Your task to perform on an android device: Enter the starting location "Roxy Hotel New York and the train station, World Trade Center, and track the direction by bicycle.
Image 0: 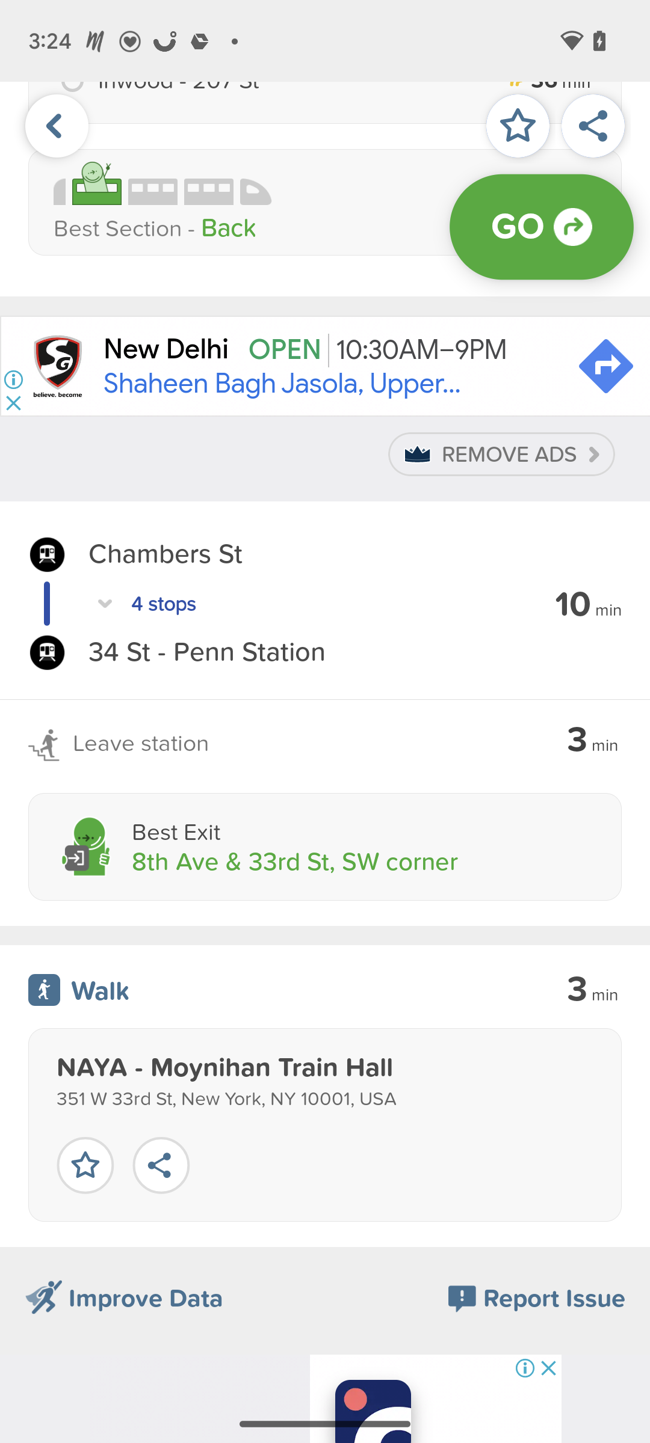
go back to the previous screen
Step 0: press back button
Image 1: 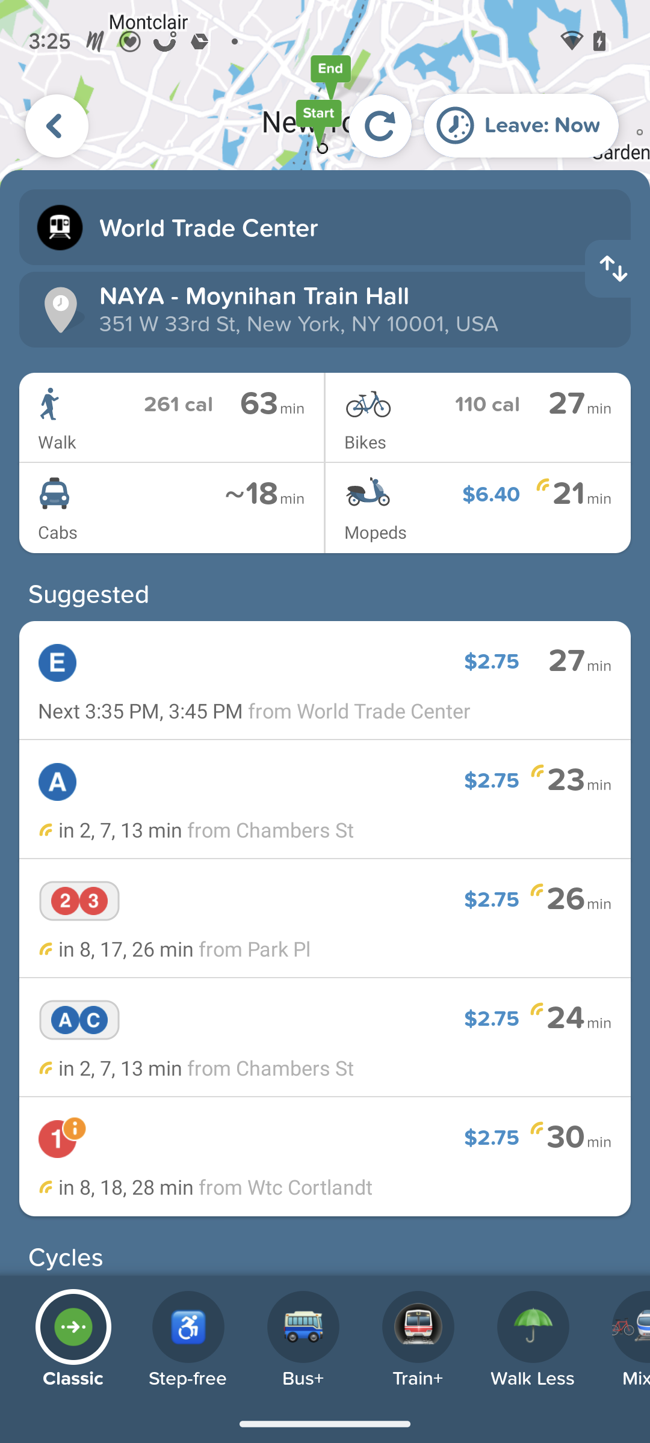
click on first column to change the location.
Step 1: click (352, 227)
Image 2: 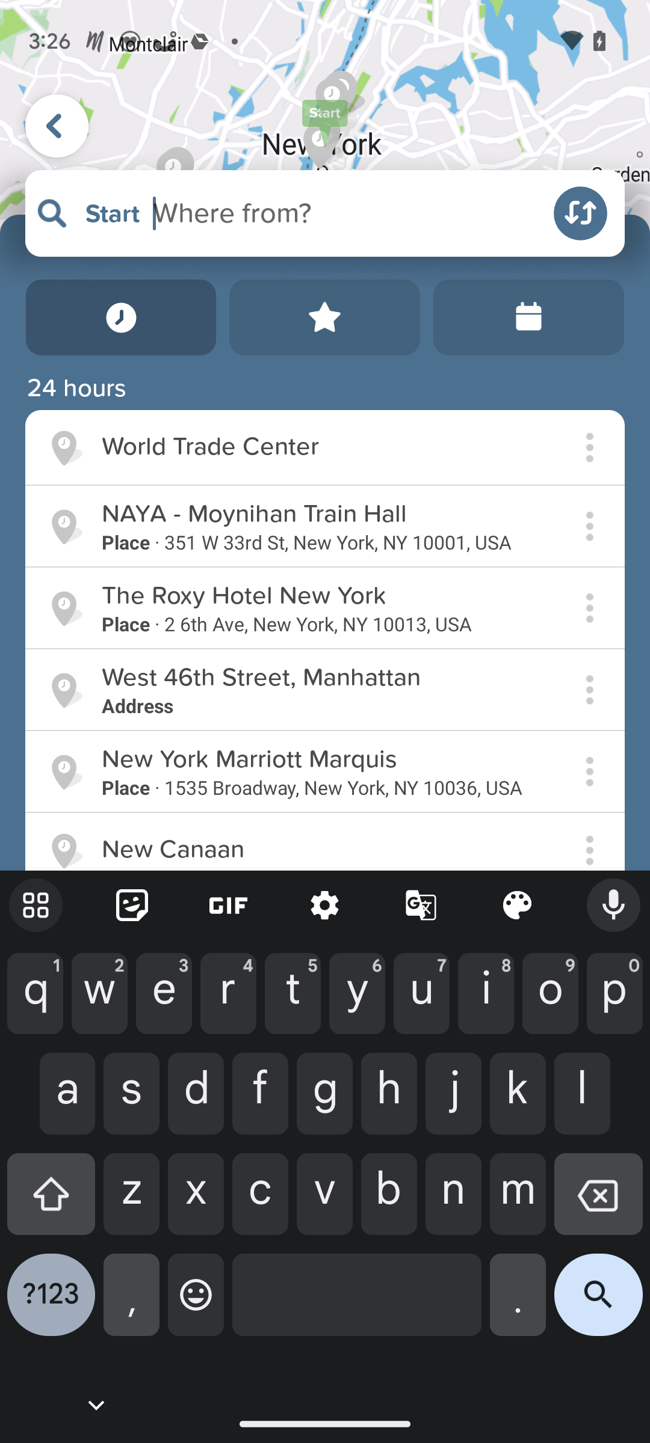
Type Roxy Hotel New york as starting location.
Step 2: type "Roxy Hotel New York"
Image 3: 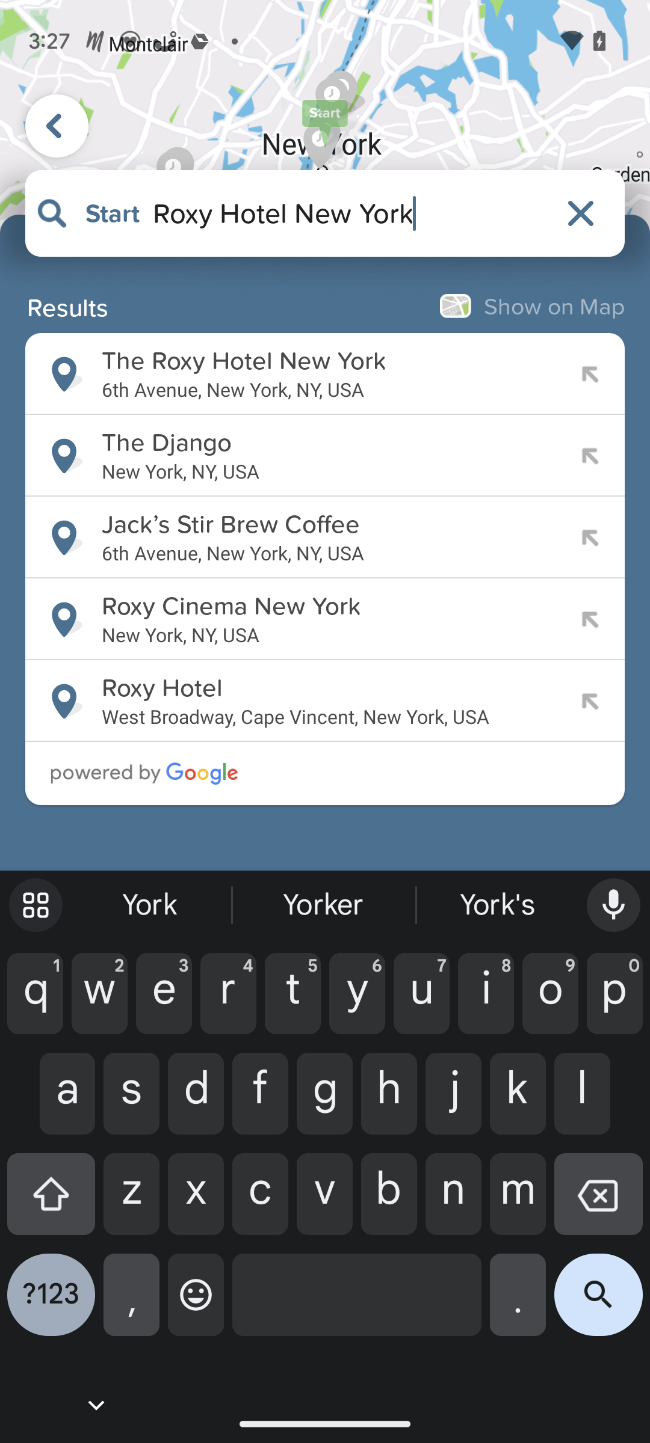
Click on the first option.
Step 3: click (315, 361)
Image 4: 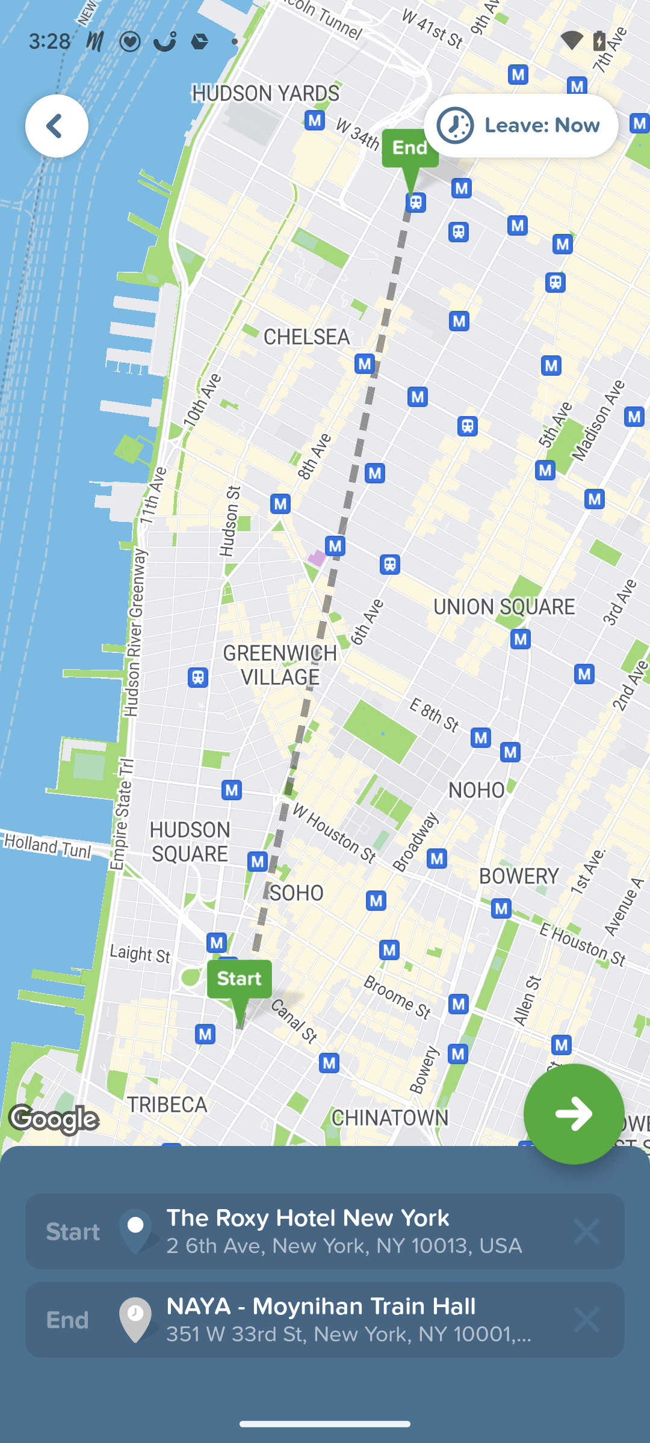
Type world Trade Center Railway Station as Ending Location.
Step 4: click (351, 1305)
Image 5: 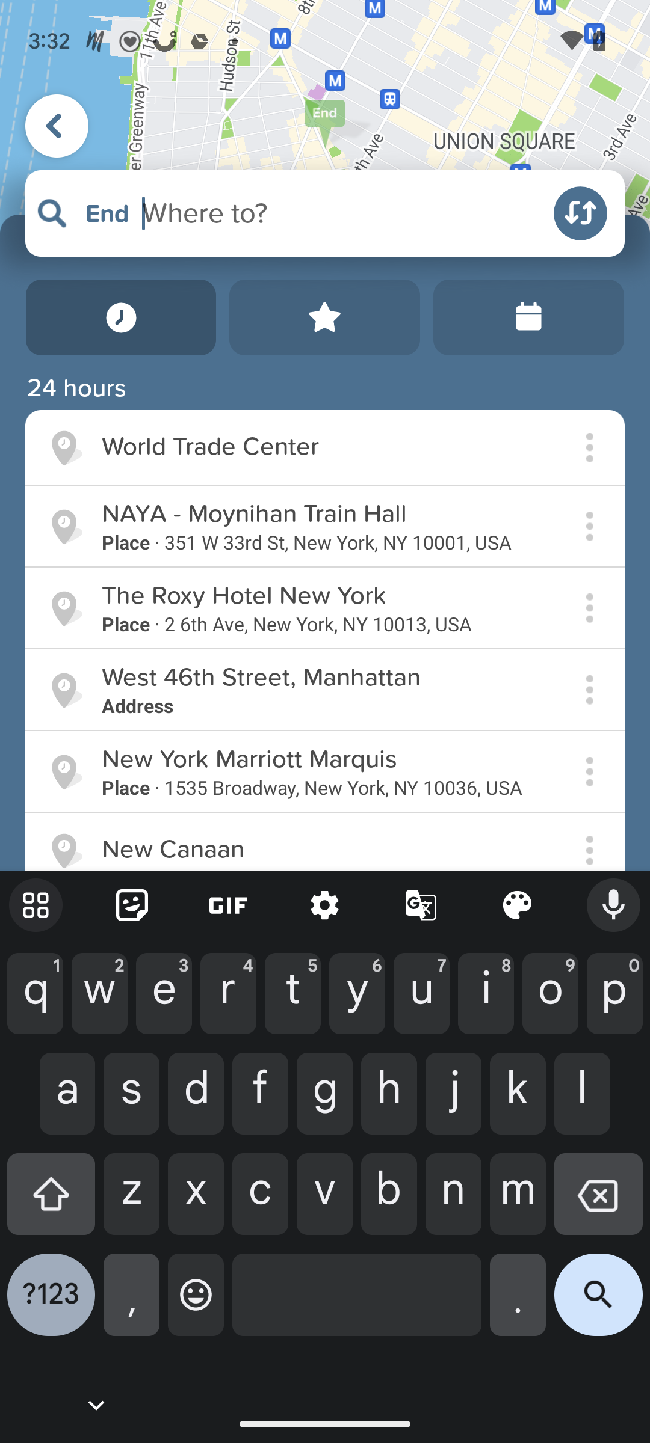
Type World Trade center
Step 5: type "World Trade Center"
Image 6: 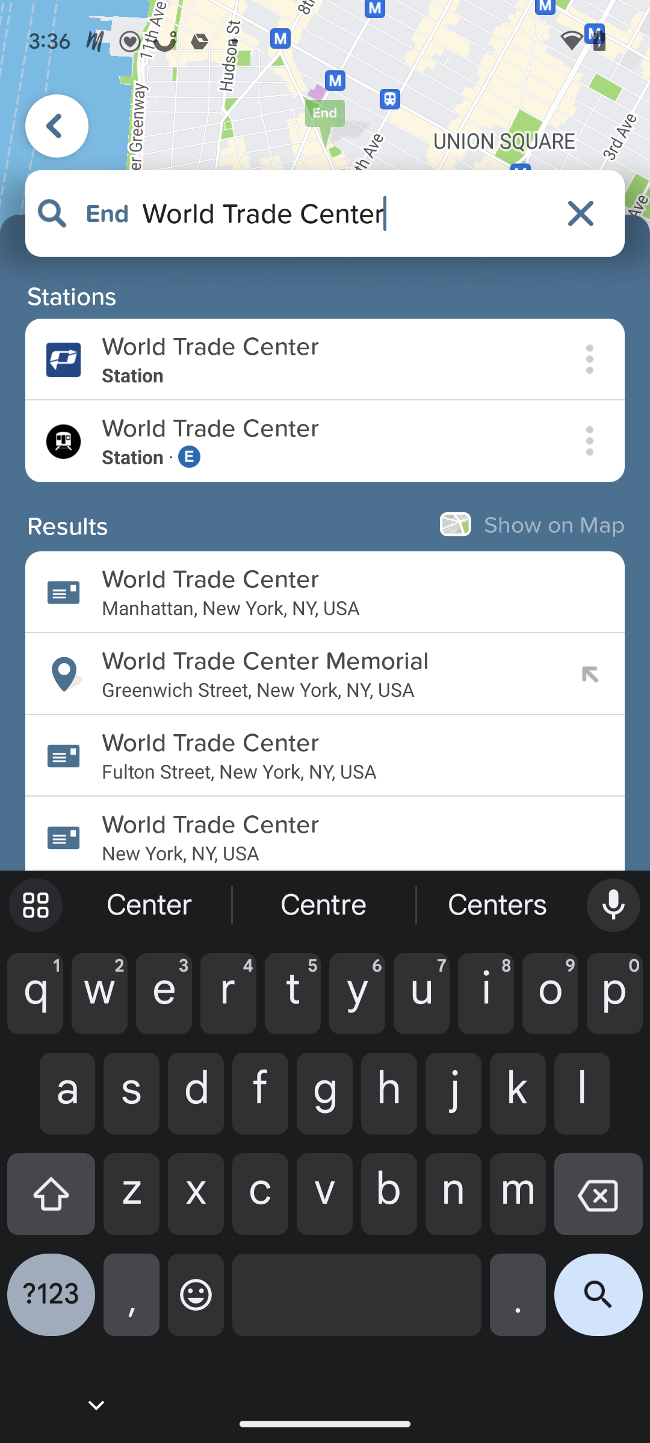
Select the second option.
Step 6: click (315, 428)
Image 7: 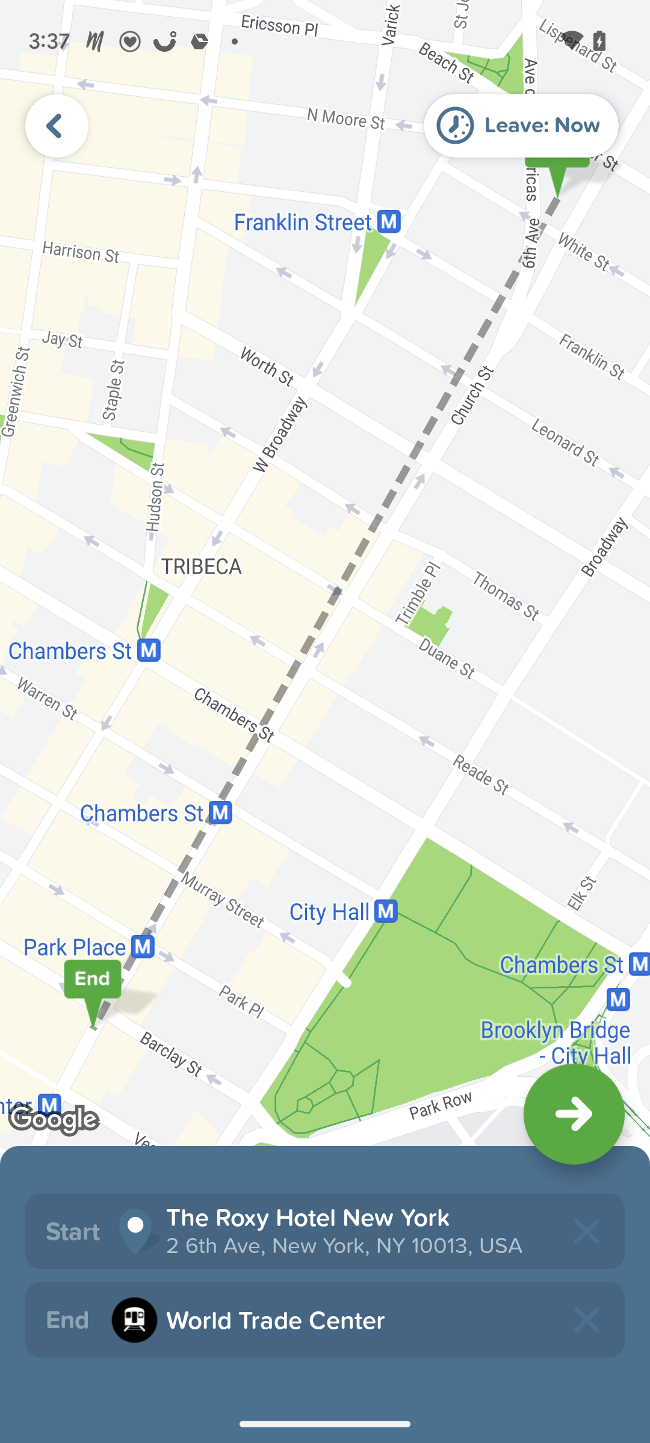
click on right arrow on right side.
Step 7: click (325, 667)
Image 8: 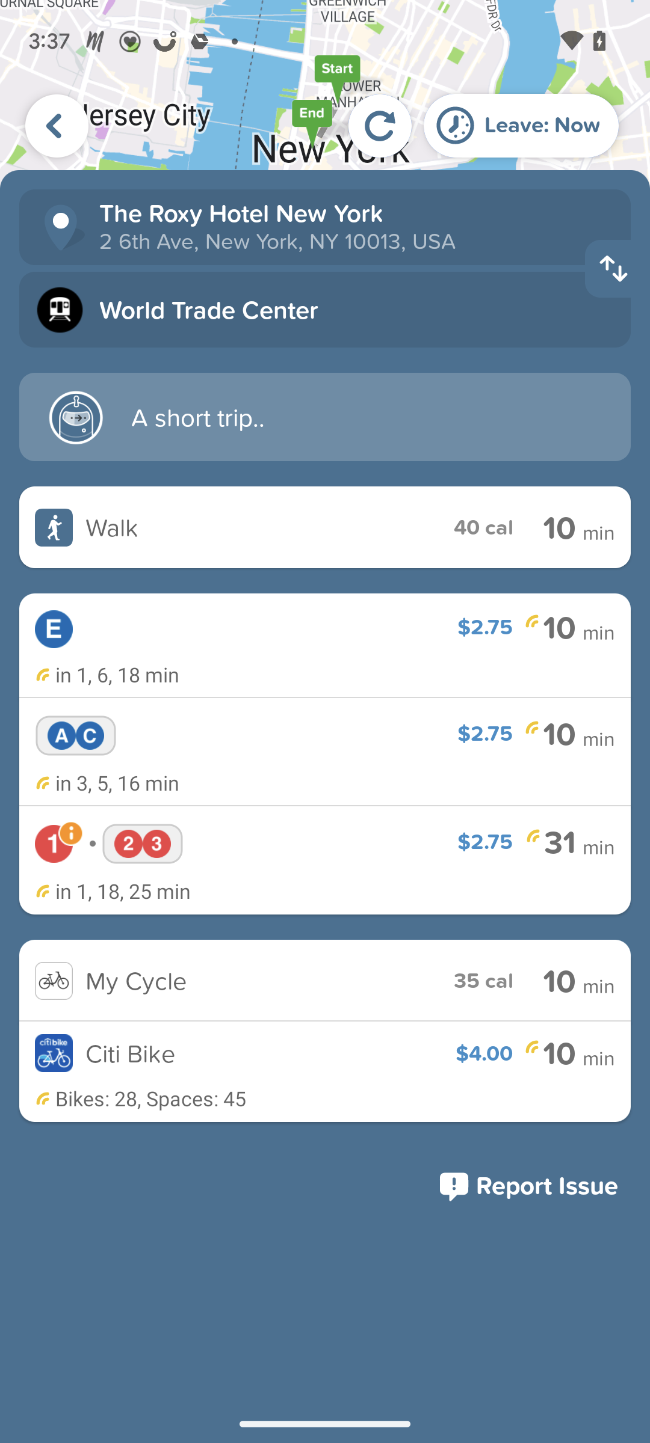
click on My cycle Tab.
Step 8: click (243, 997)